Your task to perform on an android device: I want to share a document with my personal email address.
Image 0: 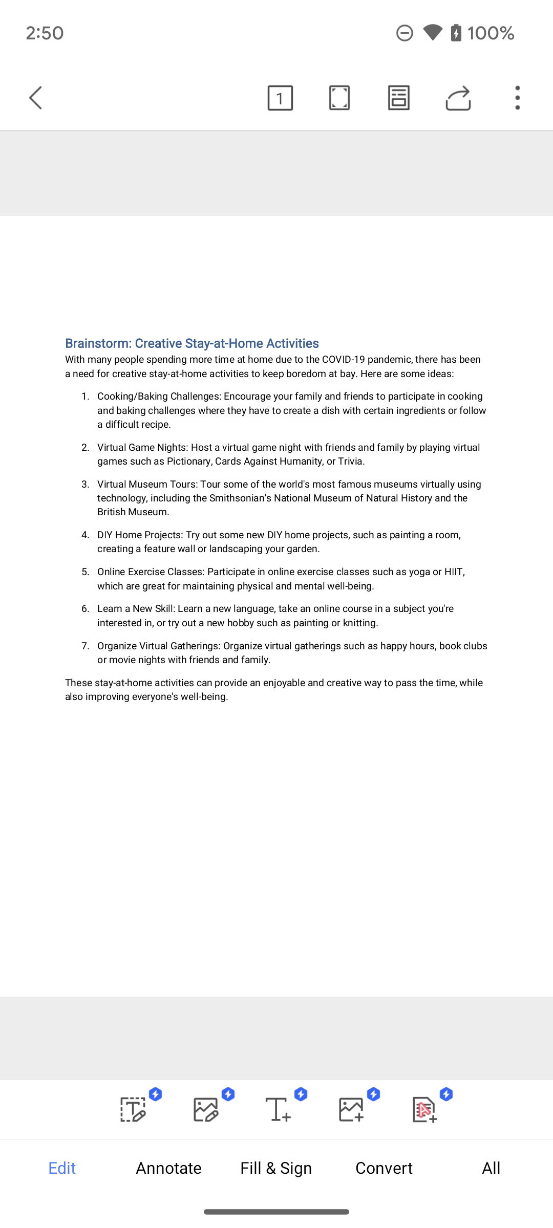
Click on the share icon on the screen.
Step 0: click (458, 97)
Image 1: 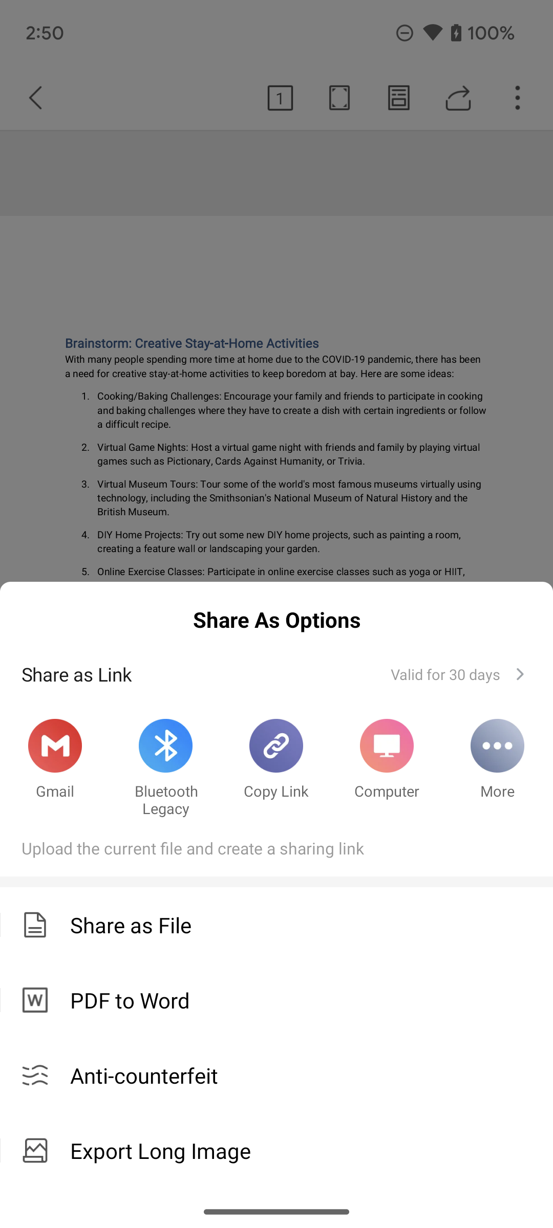
Click on the Gmail icon on the screen.
Step 1: click (55, 765)
Image 2: 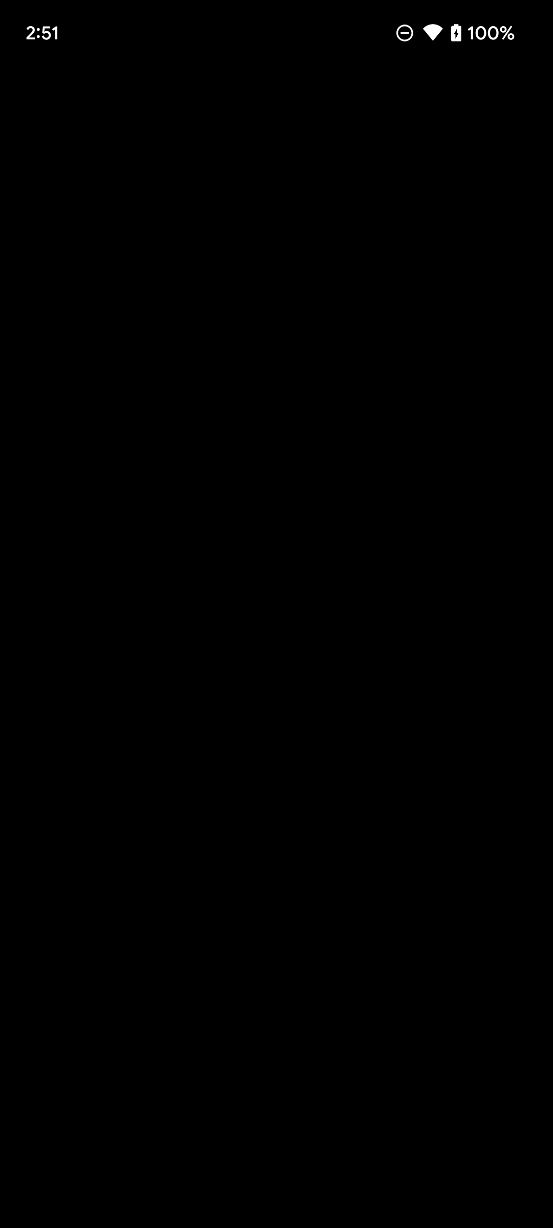
Click on the Gmail icon on the screen.
Step 2: wait